Your task to perform on an android device: I'd like to view Naturaplan Organic Fairtrade Basmati Rice product information in the Coop app.
Image 0: 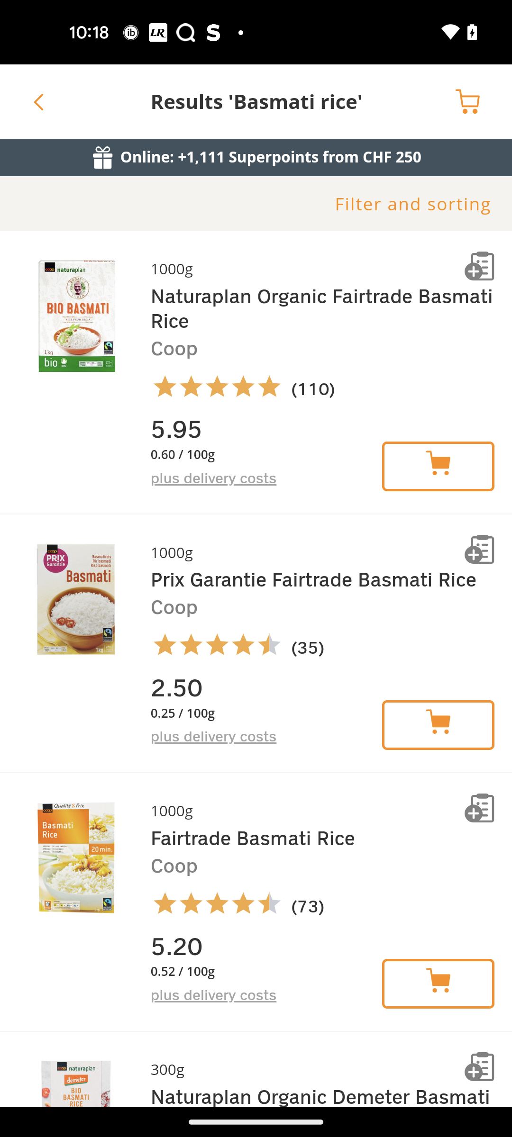
Open the Naturaplan Organic Fairtrade Basmati Rice product
Step 0: click (257, 373)
Image 1: 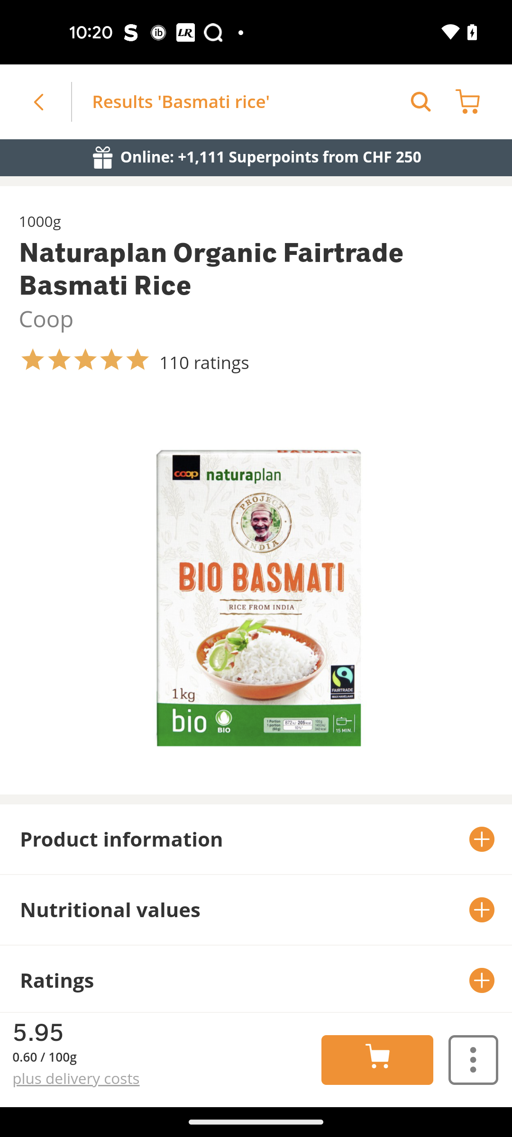
Click on the Product information
Step 1: click (245, 839)